Your task to perform on an android device: In the flipkart app , browse the shoes by applying the size filter 8  .
Image 0: 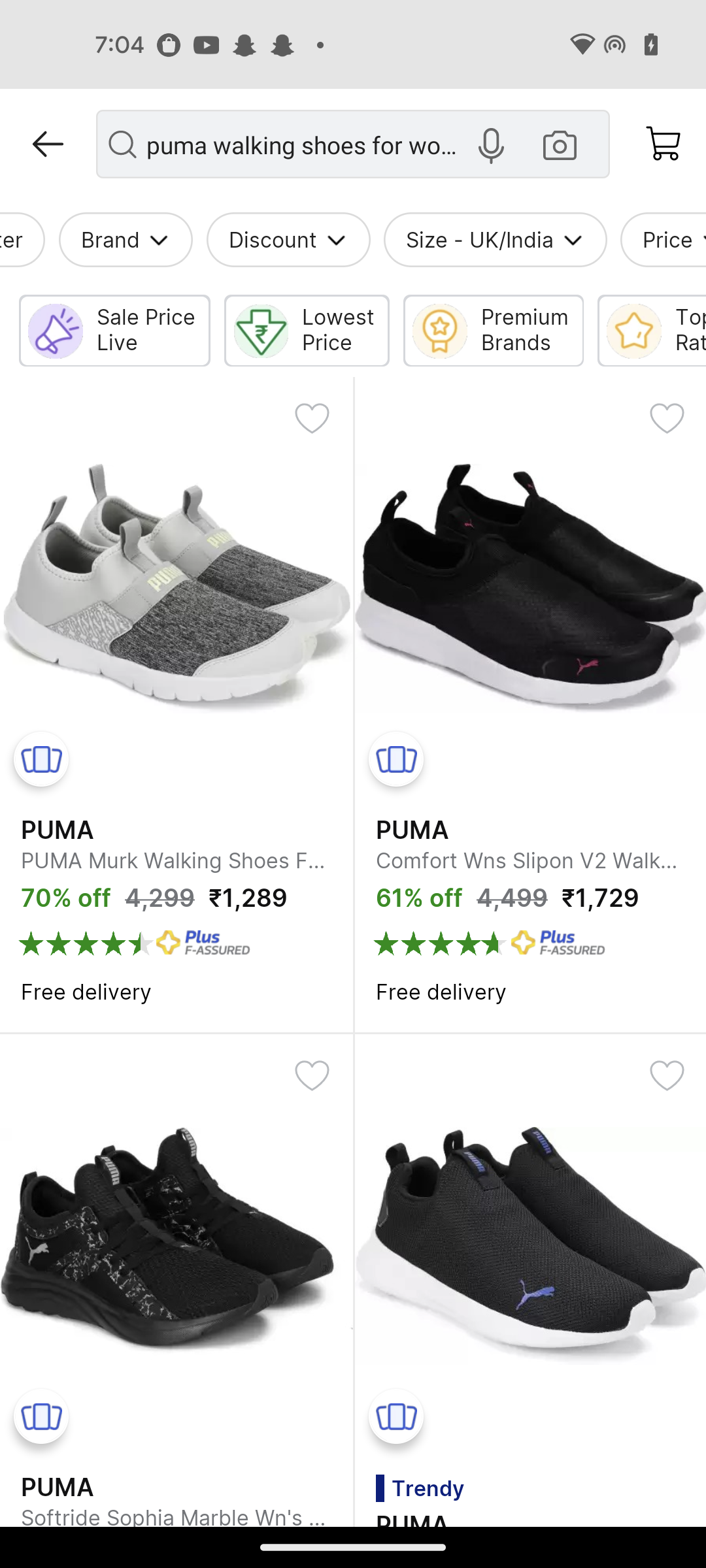
Click on the Size tab
Step 0: click (479, 240)
Image 1: 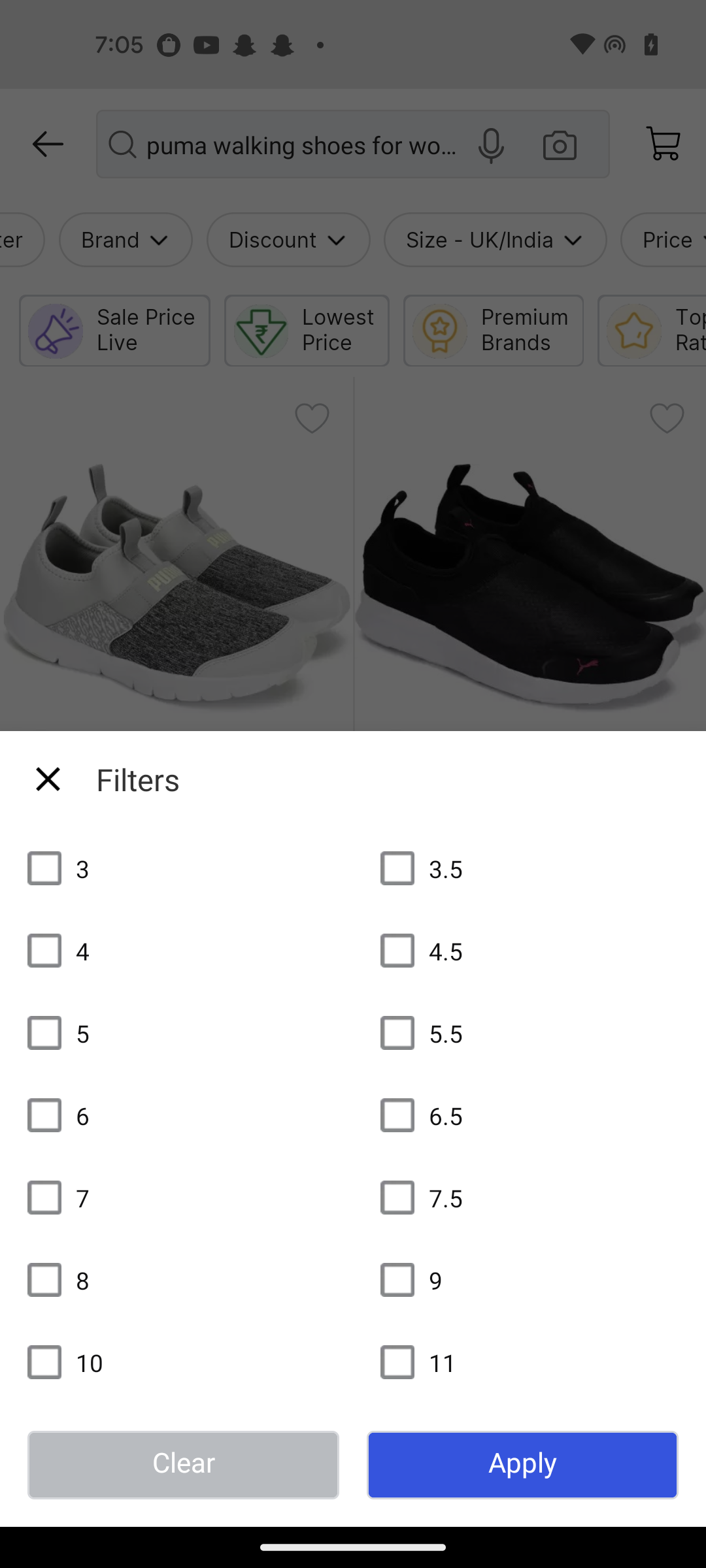
Select the size 8
Step 1: click (44, 1280)
Image 2: 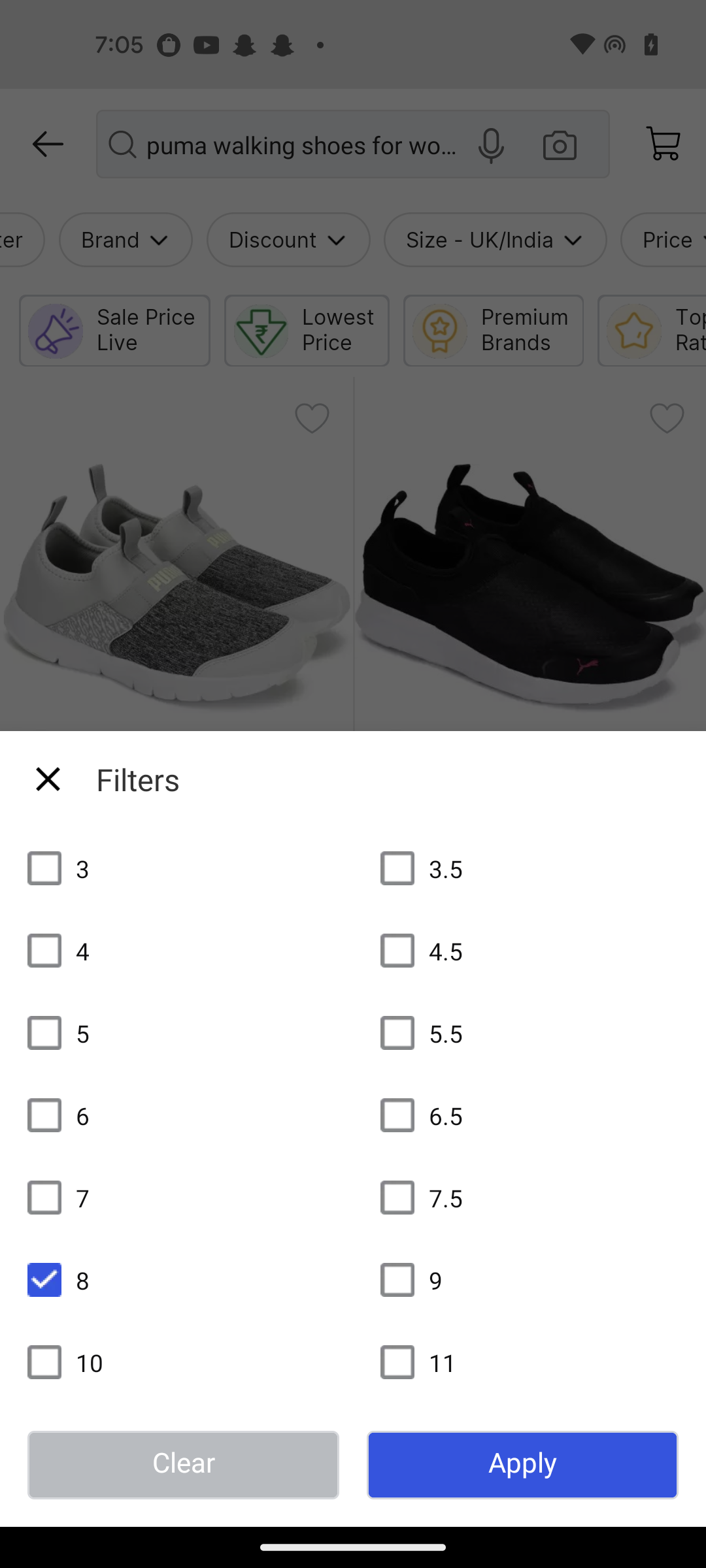
Click on the Apply button
Step 2: click (522, 1465)